Your task to perform on an android device: View my cycling progress activity to improve my aim over a period of time on the Withings app.
Image 0: 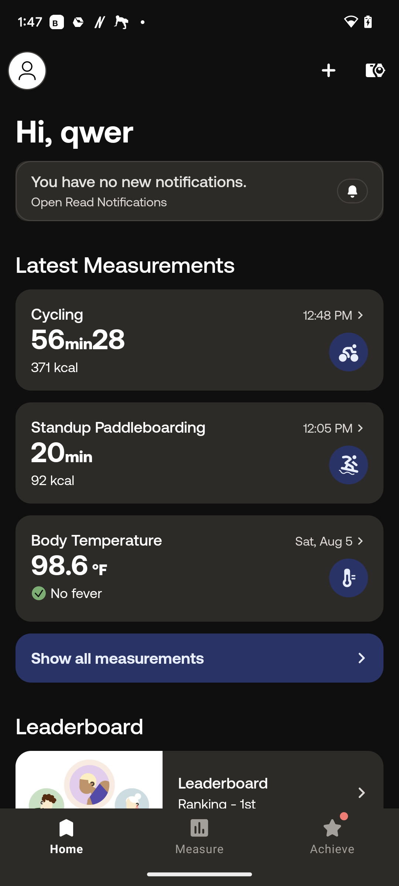
Click on the first option in the latest measurements section.
Step 0: click (157, 339)